Your task to perform on an android device: I want to view the details about the first shoe on the list, because it looks interesting.
Image 0: 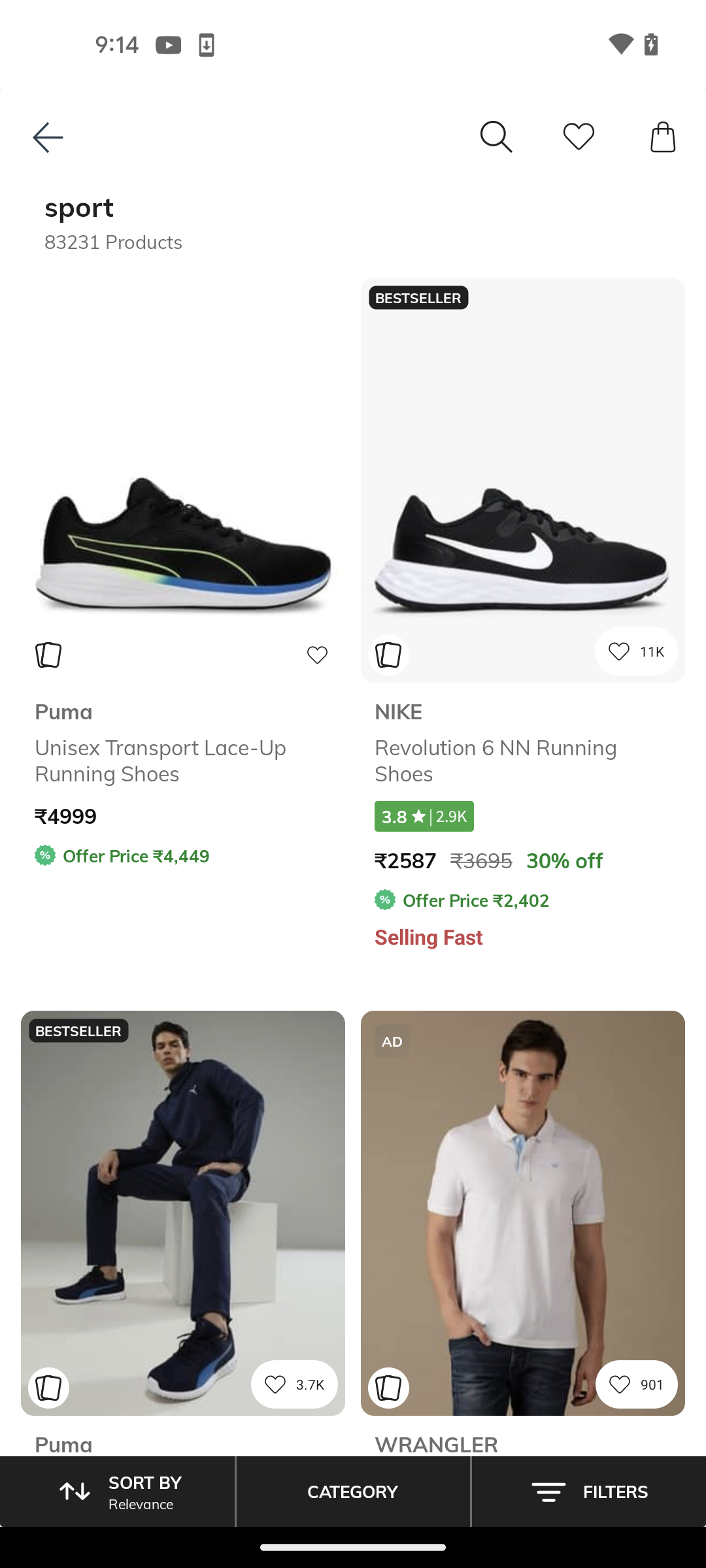
click to open the first product on the list
Step 0: click (183, 480)
Image 1: 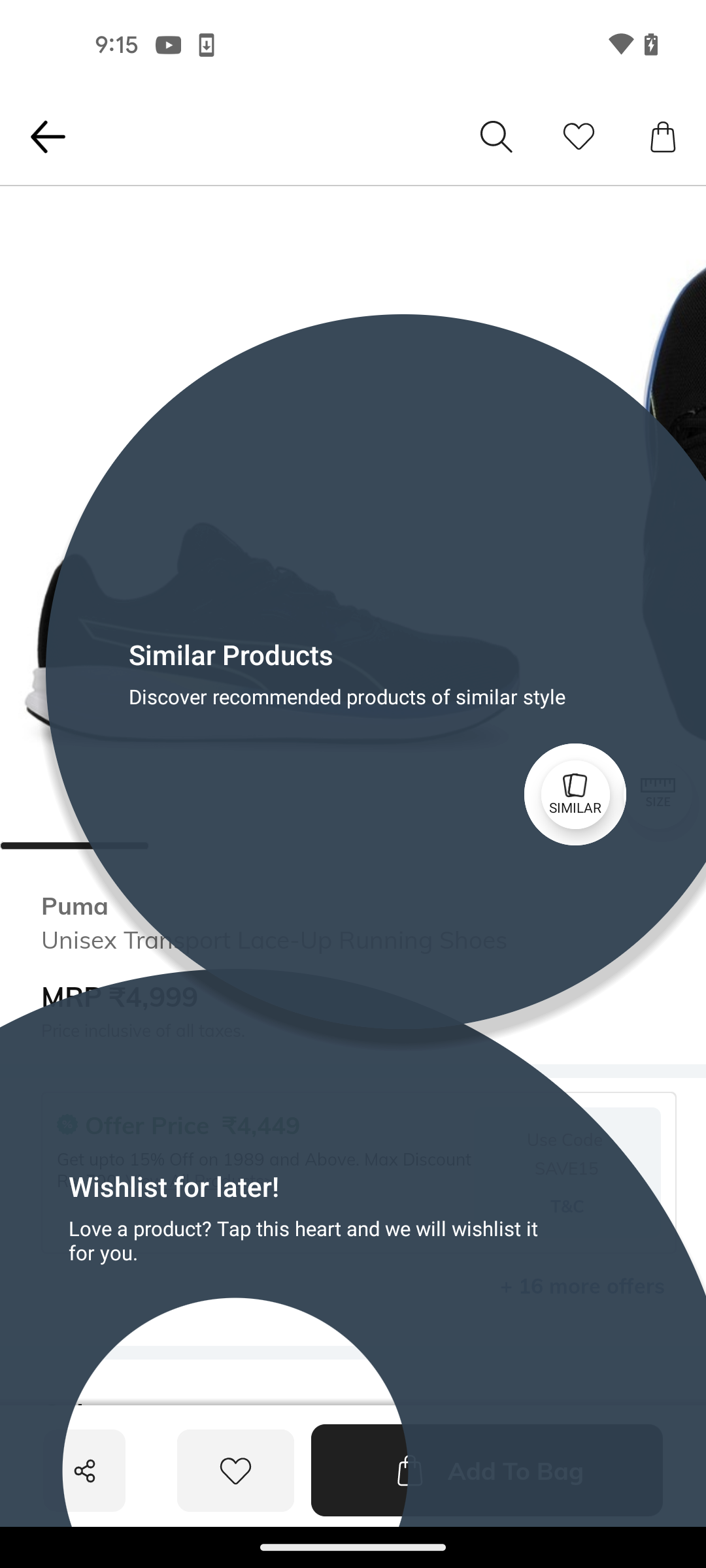
click to open the first product on the list
Step 1: wait
Image 2: 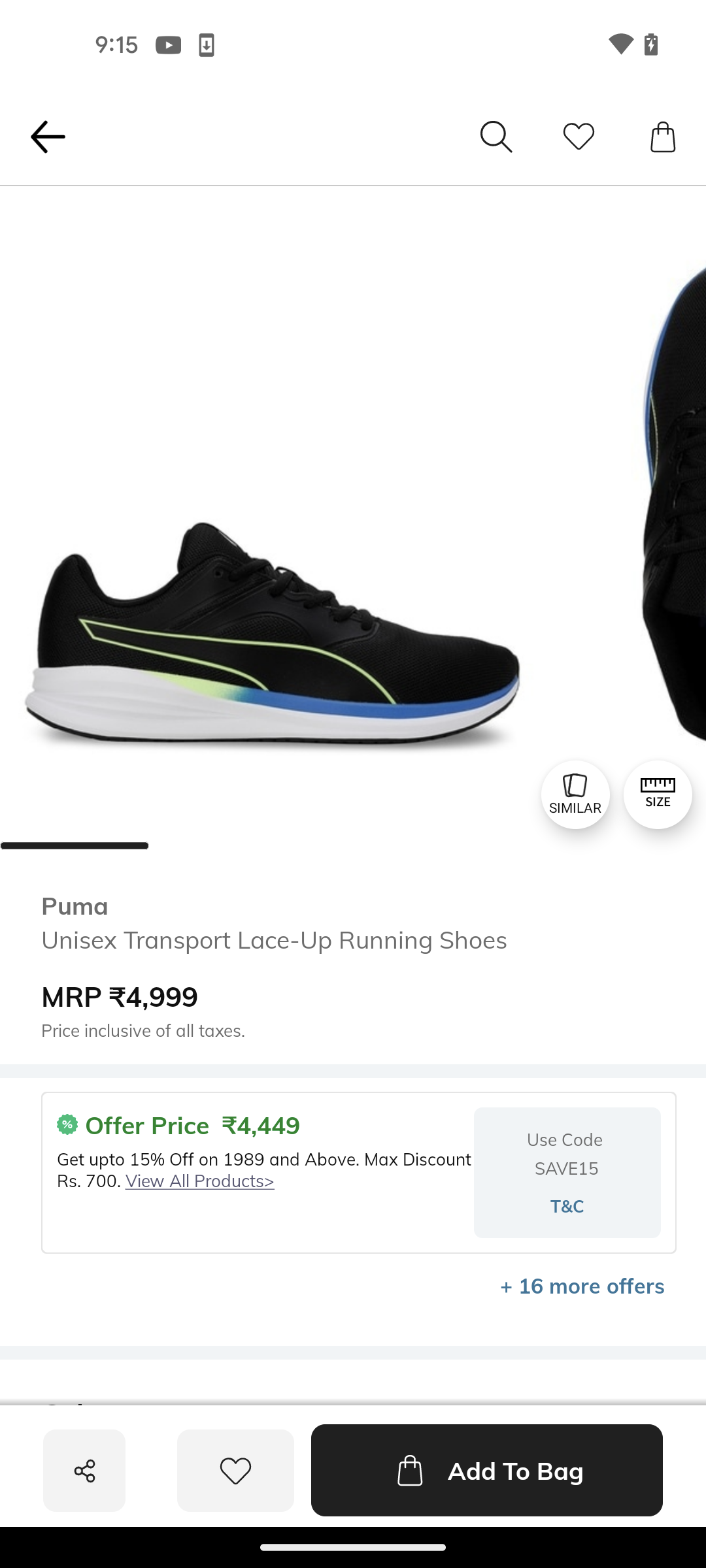
scroll down
Step 2: scroll down
Image 3: 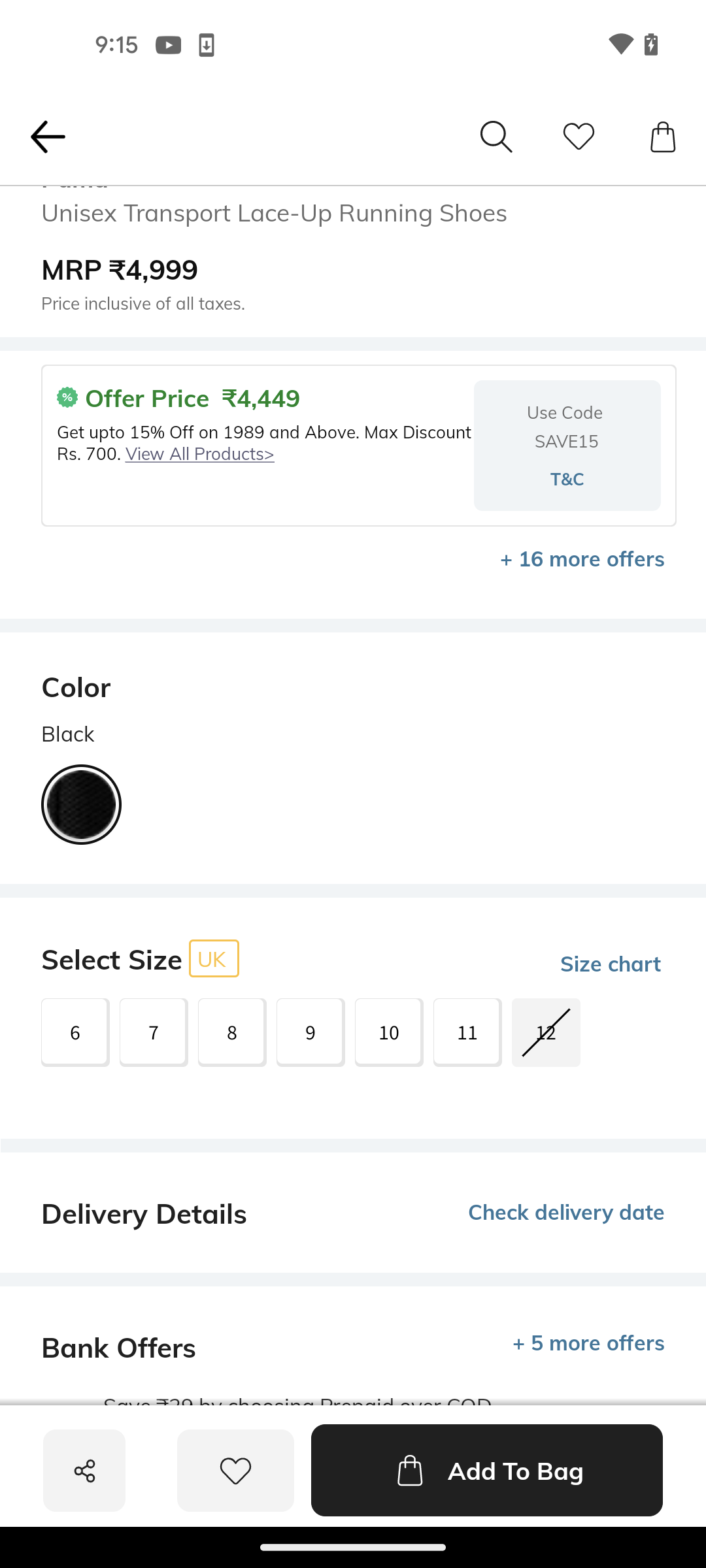
scroll down
Step 3: scroll down